Your task to perform on an android device: Move the current alarm station to 20 minutes later
Image 0: 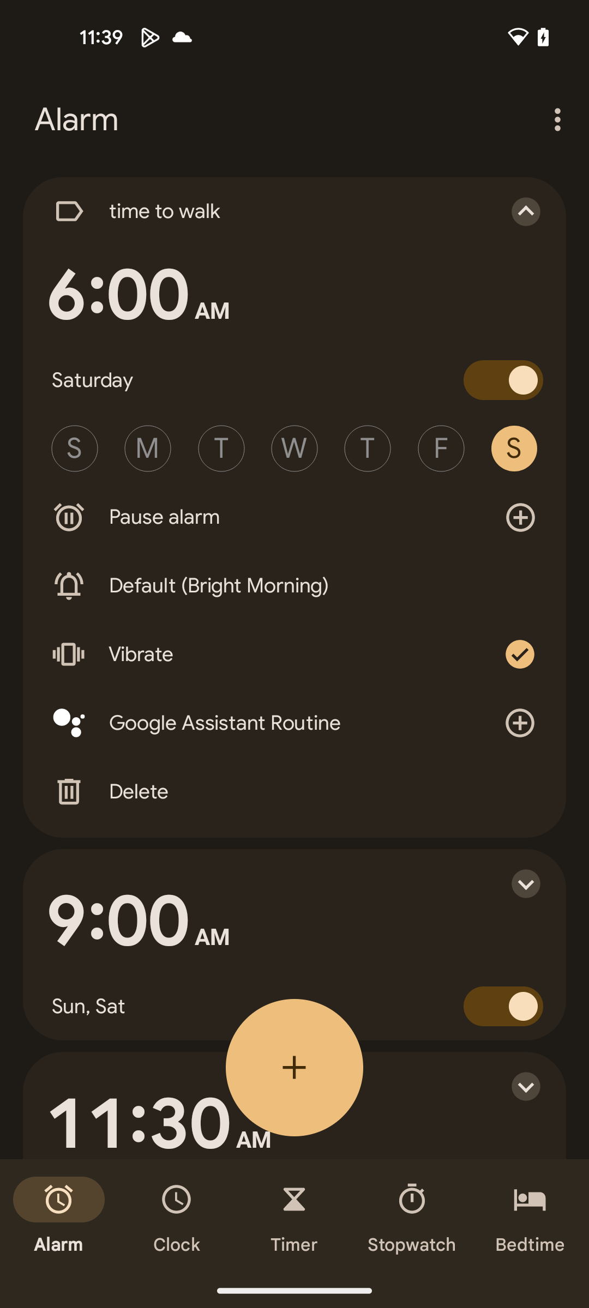
Click on the first alarm
Step 0: click (137, 295)
Image 1: 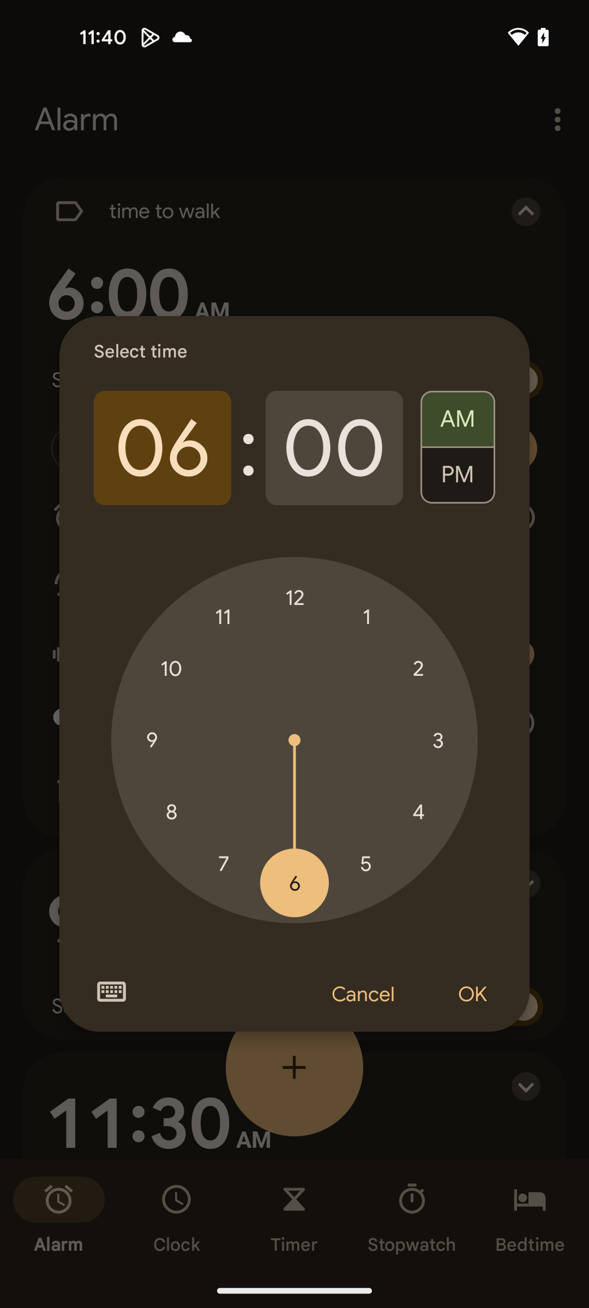
Set hour to 6 
Step 1: click (294, 883)
Image 2: 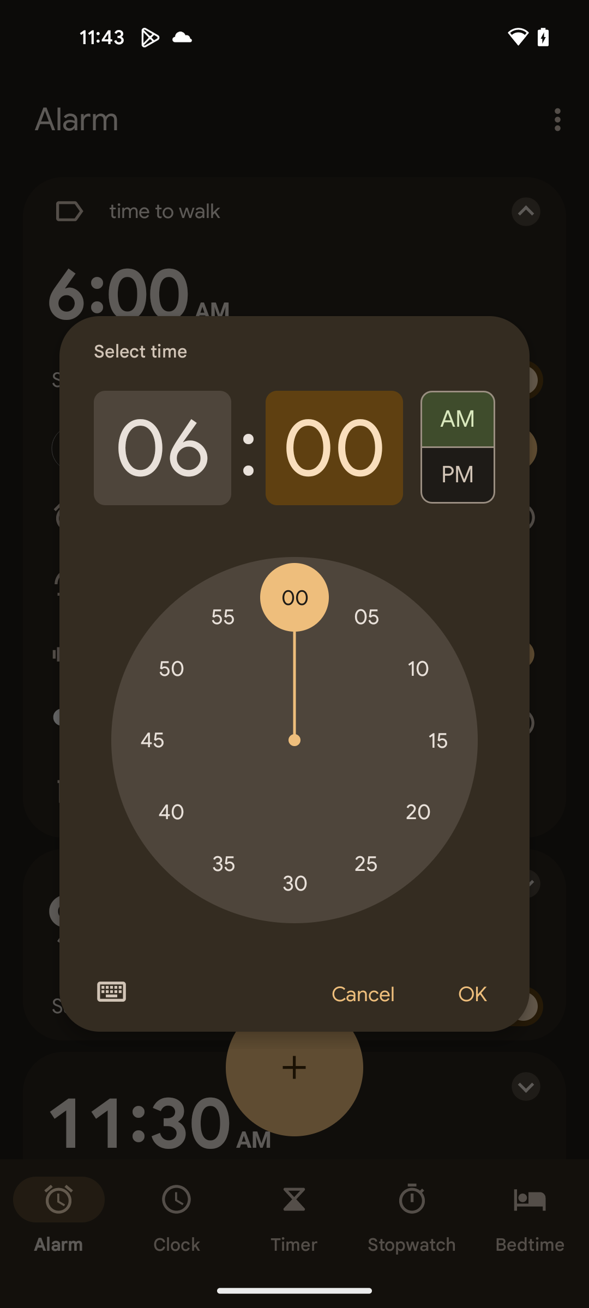
Set minutes to 20 minutes
Step 2: click (418, 812)
Image 3: 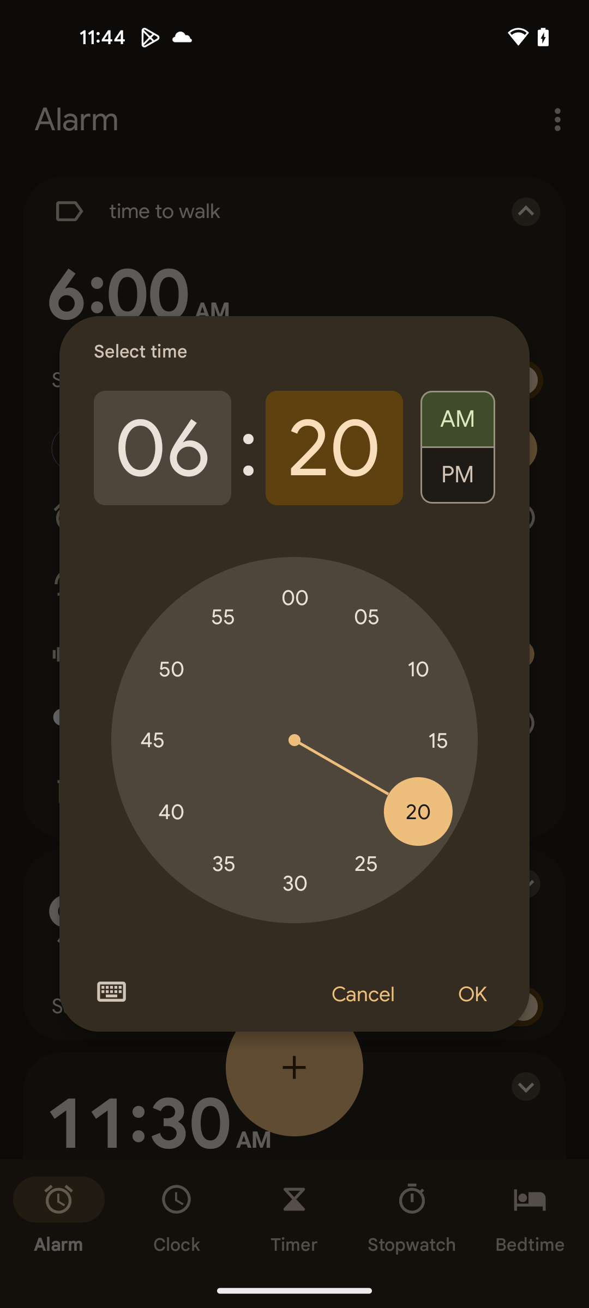
Click on the OK button 
Step 3: click (472, 995)
Image 4: 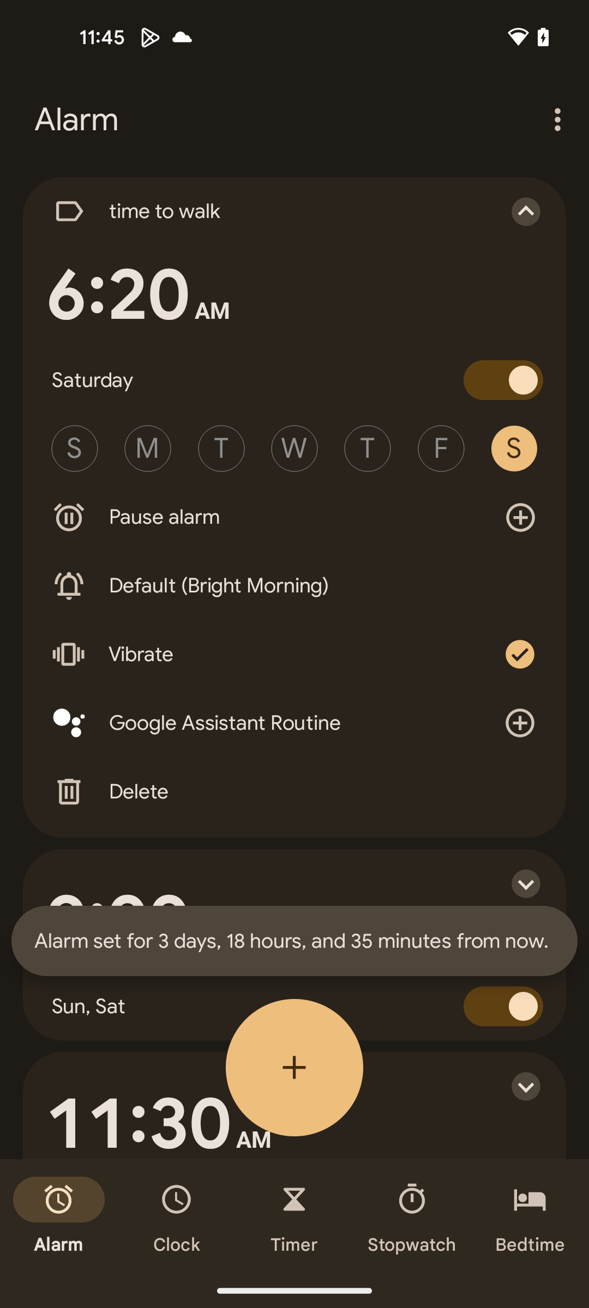
Click on the OK button 
Step 4: wait